Your task to perform on an android device: Find a radio station in the simple radio app.
Image 0: 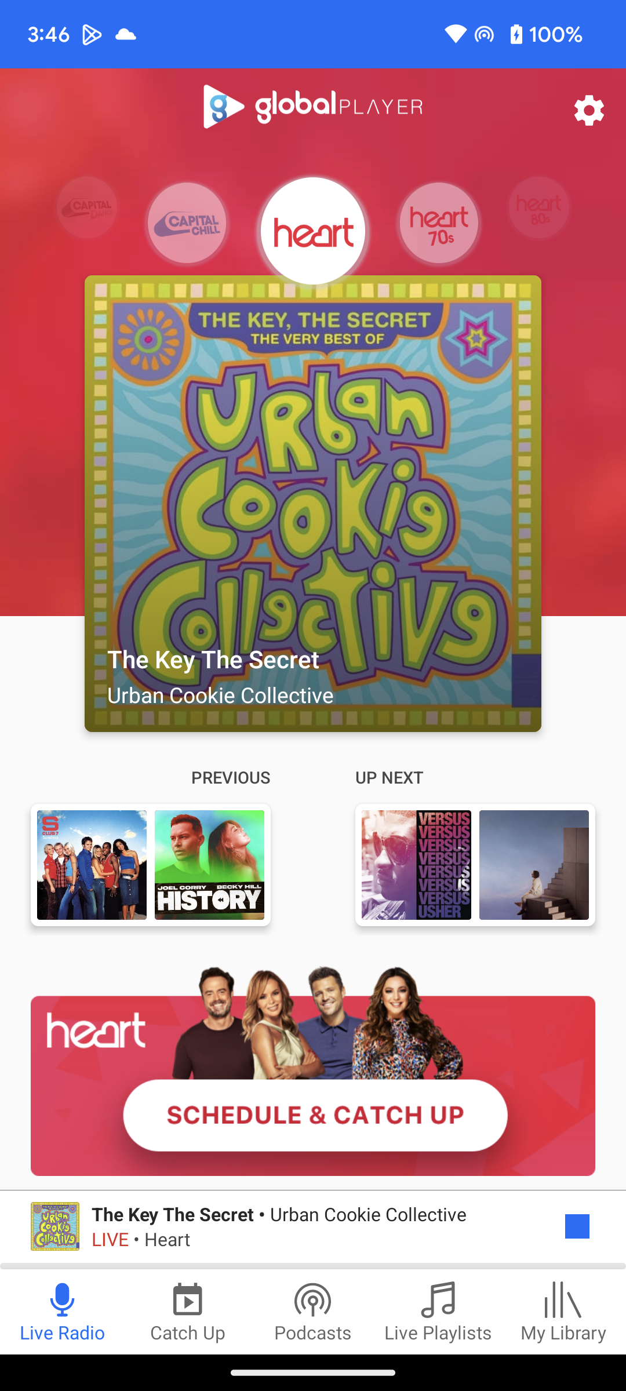
Open the simple Radio app.
Step 0: open app "Simple Radio"
Image 1: 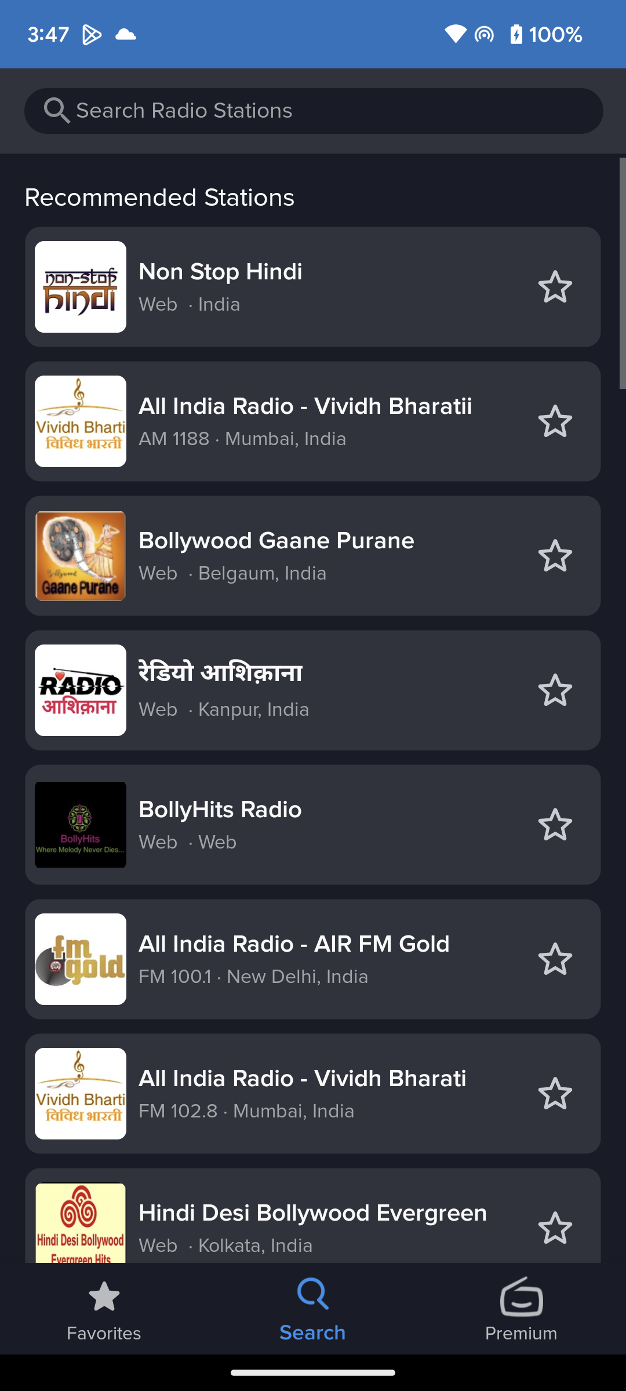
Play a radio station from the radio stations listed on the screen.
Step 1: click (78, 549)
Image 2: 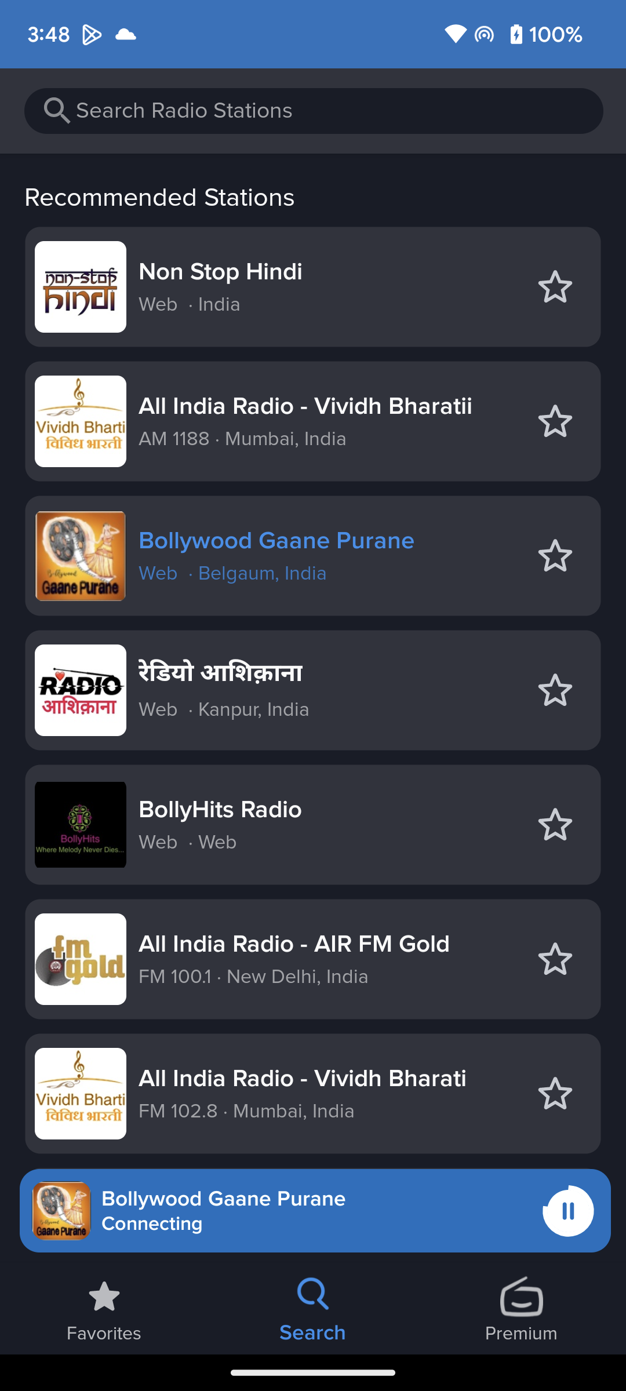
Play a radio station from the radio stations listed on the screen.
Step 2: wait